Your task to perform on an android device: I want to checkout the review of Astrox Star B/R 00 Racket on the Sportsdirect app.
Image 0: 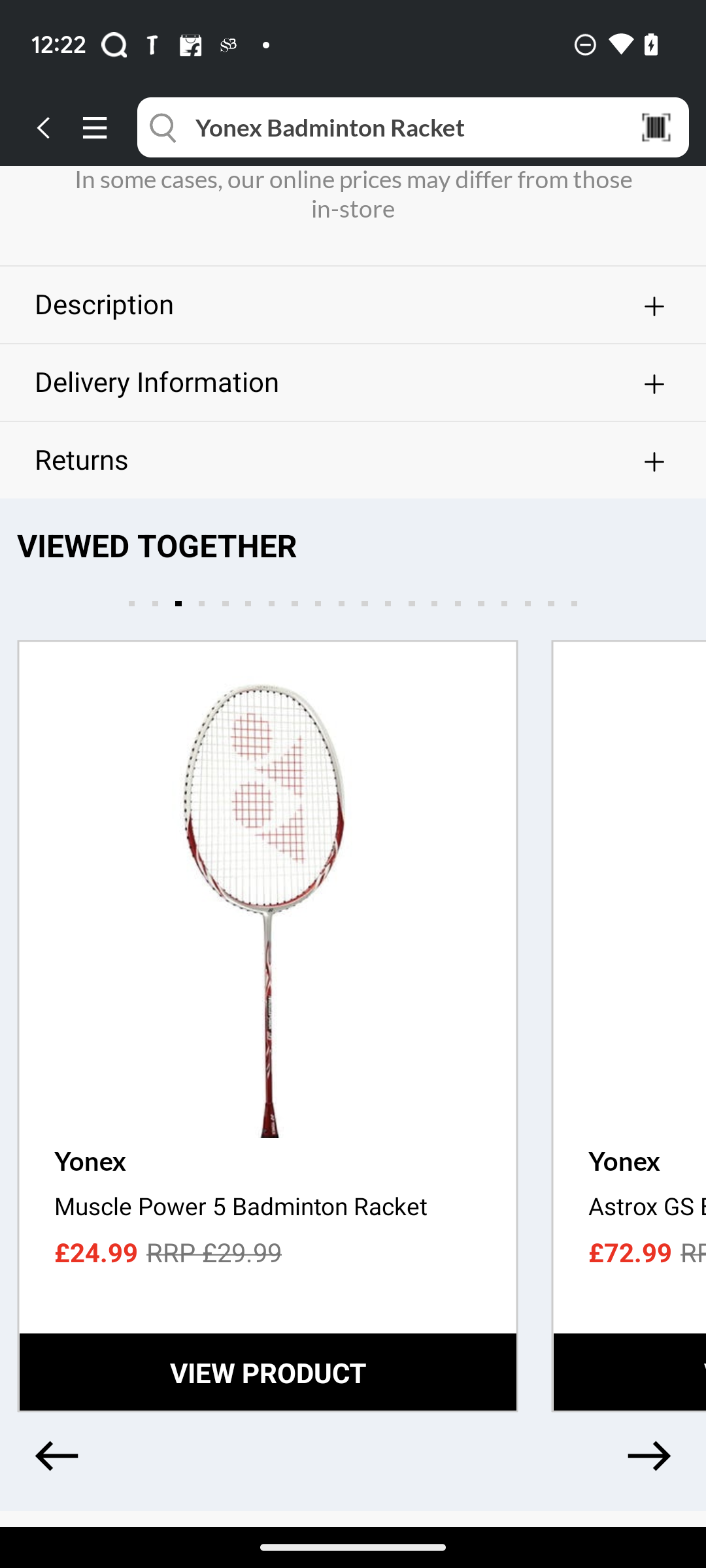
Swipe up to view the review section.
Step 0: scroll down
Image 1: 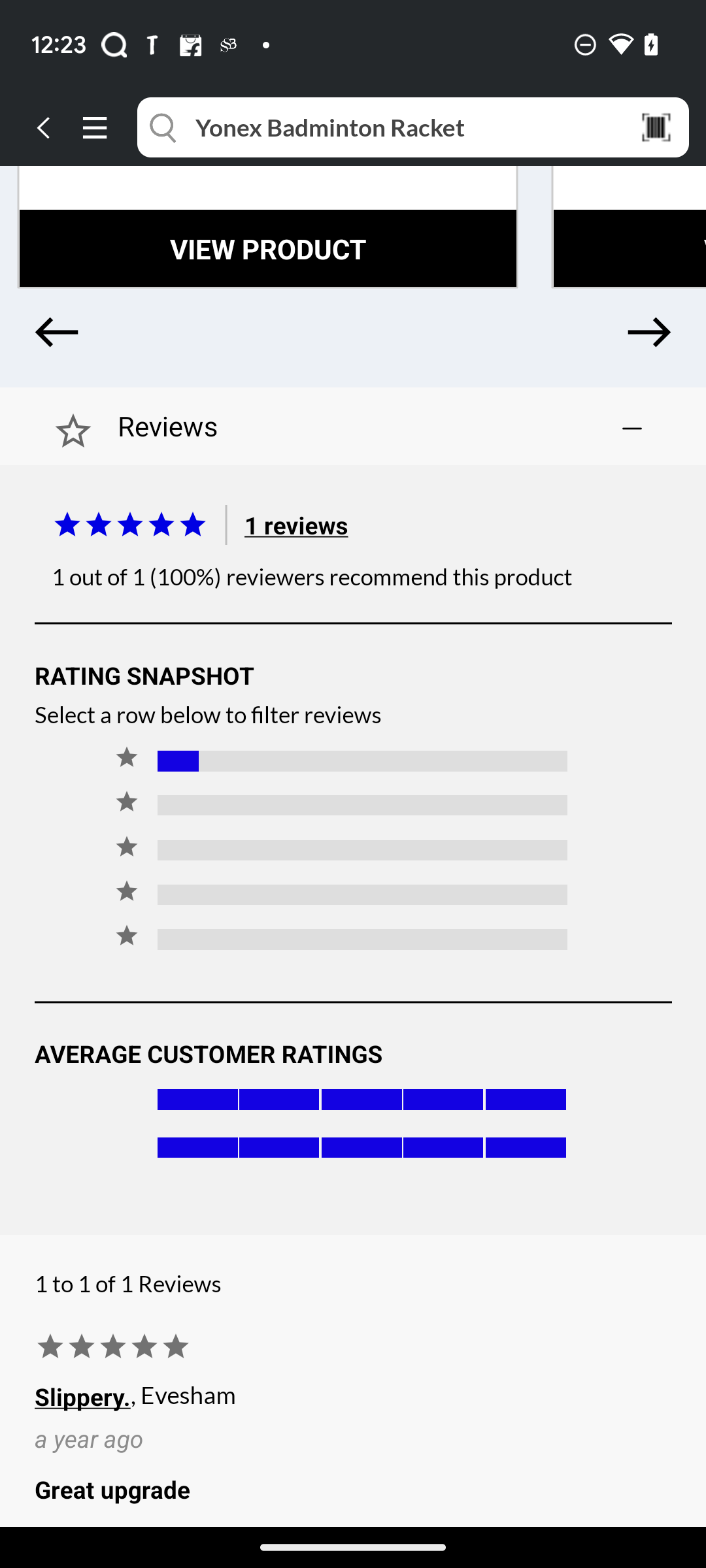
Swipe up to view the review section.
Step 1: scroll down